Your task to perform on an android device: I want to save yoga pants so that I can buy them later.
Image 0: 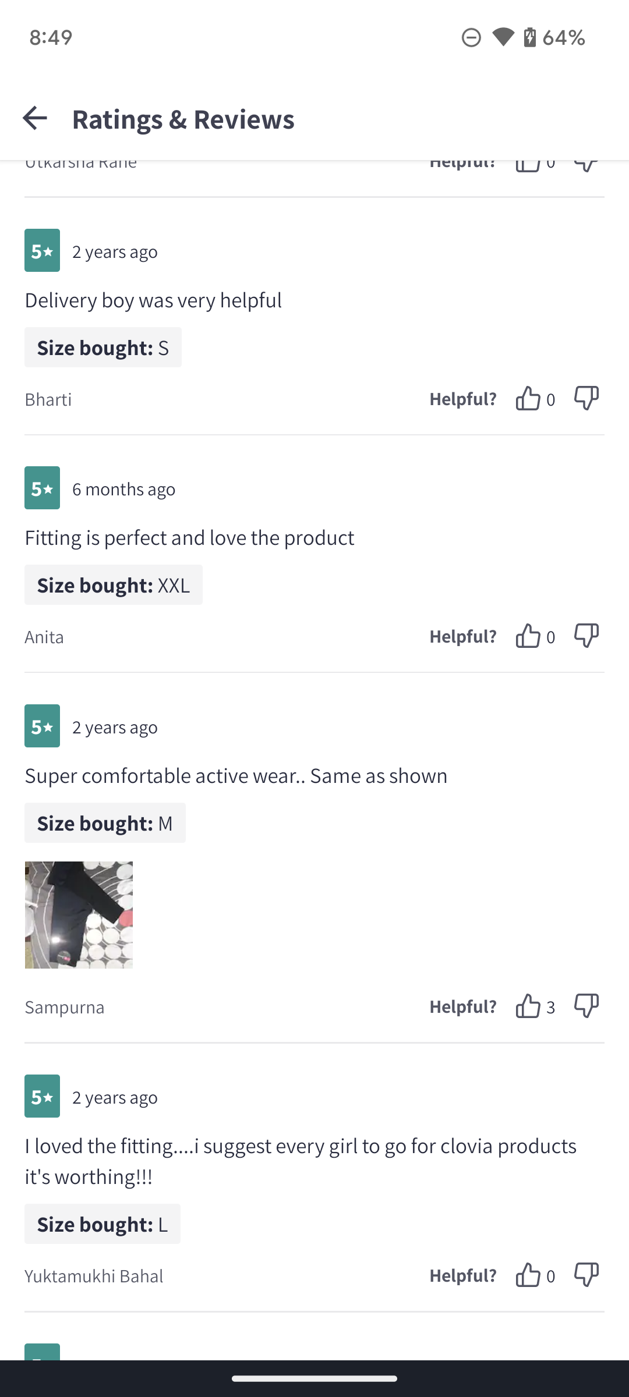
Click on the back button on the top left corner of the screen.
Step 0: click (34, 117)